Your task to perform on an android device: Open Recorder app and Rename Recording 1 to Rocky
Image 0: 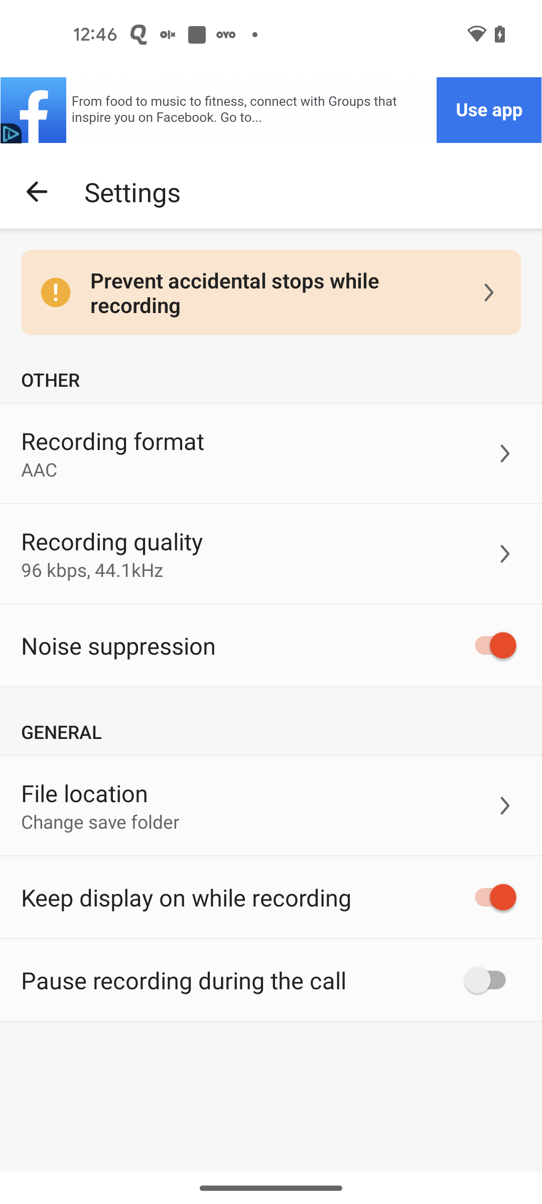
Open Recorder app
Step 0: open app "Recorder"
Image 1: 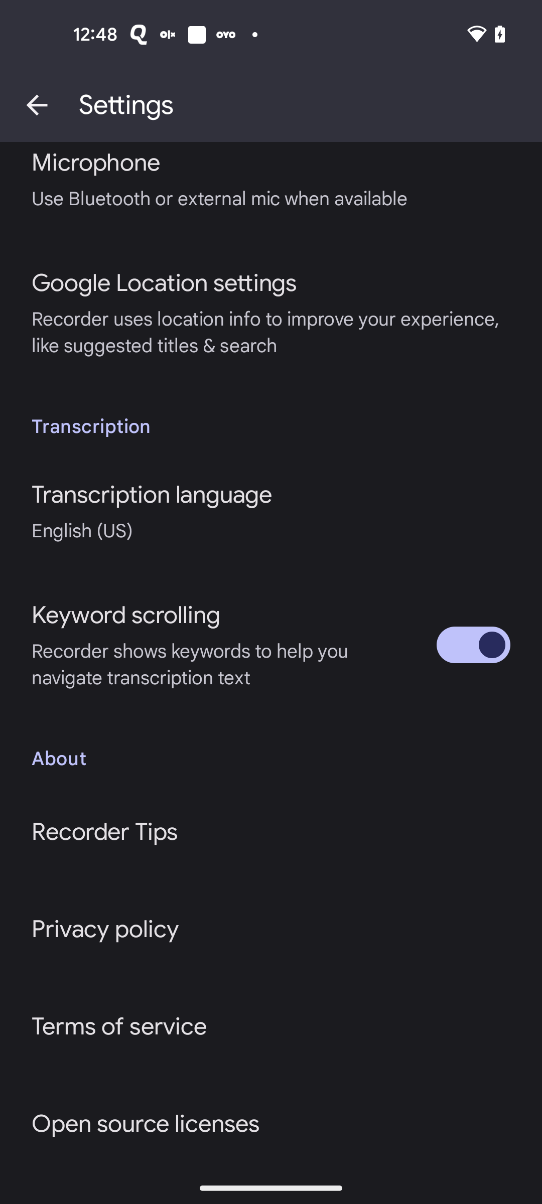
Go back to the previous page
Step 1: press back button
Image 2: 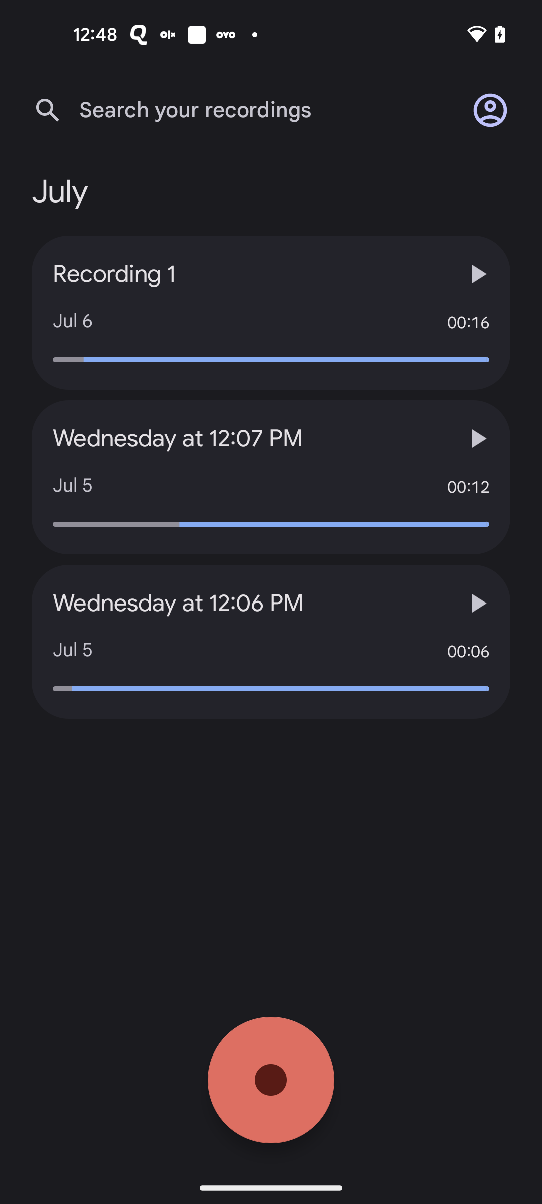
Click on the Recording 1
Step 2: click (249, 273)
Image 3: 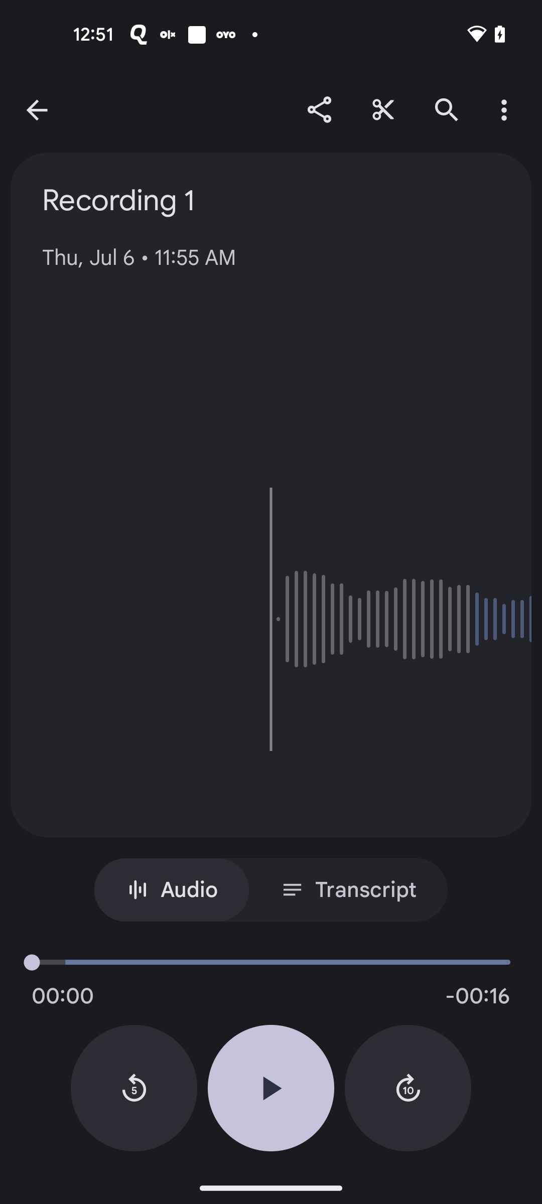
Click on the Three dot icon at the top right corner of the screen
Step 3: click (510, 109)
Image 4: 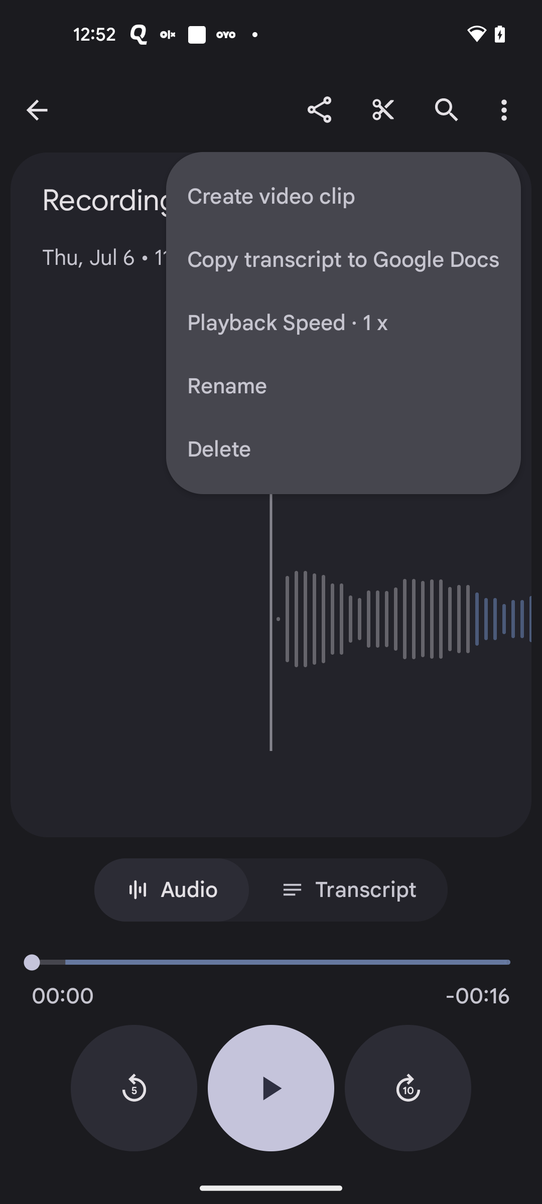
Click on the Rename option
Step 4: click (343, 386)
Image 6: 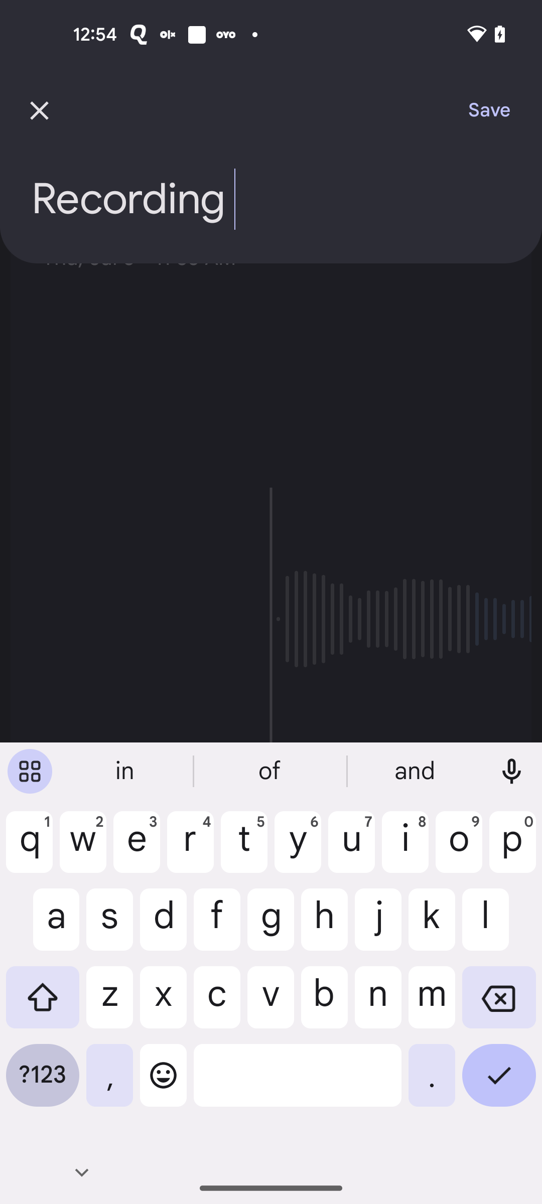
Clear the Title bar
Step 6: click (477, 996)
Image 7: 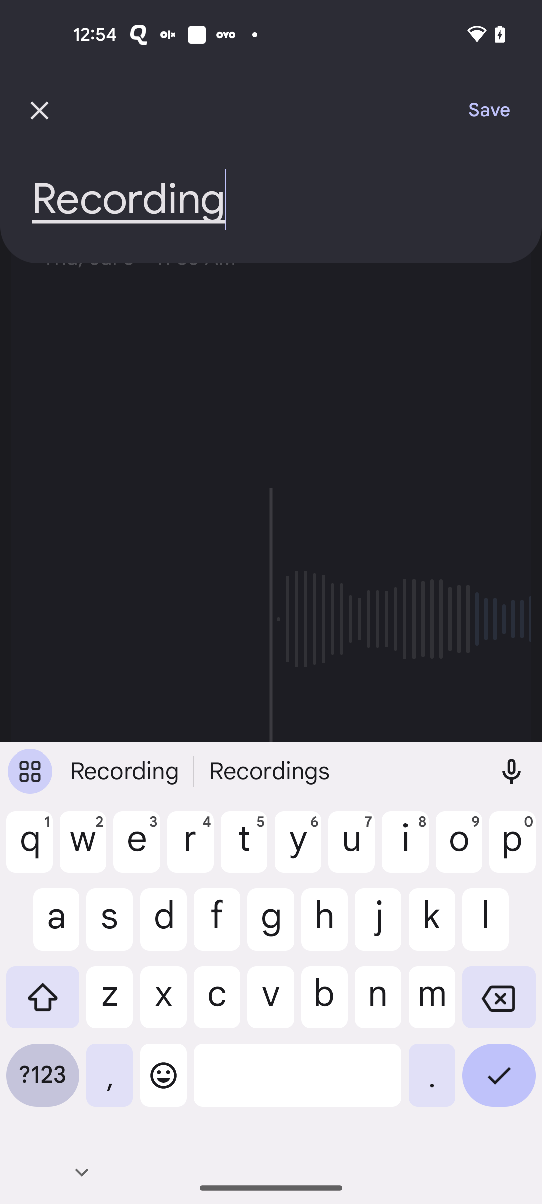
Clear the Title bar
Step 7: click (477, 996)
Image 8: 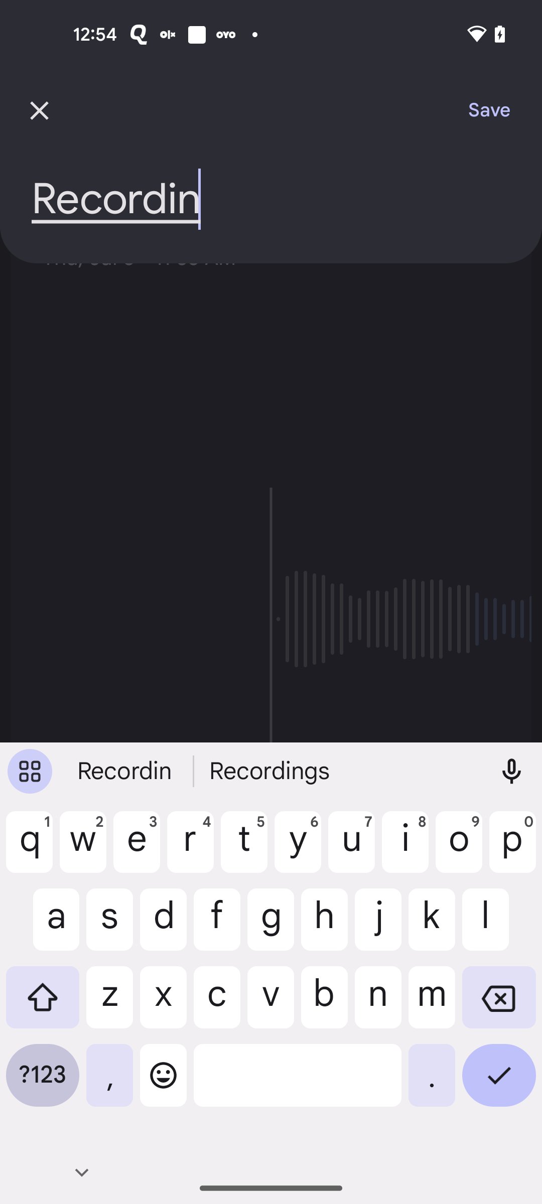
Clear the Title bar
Step 8: click (477, 996)
Image 9: 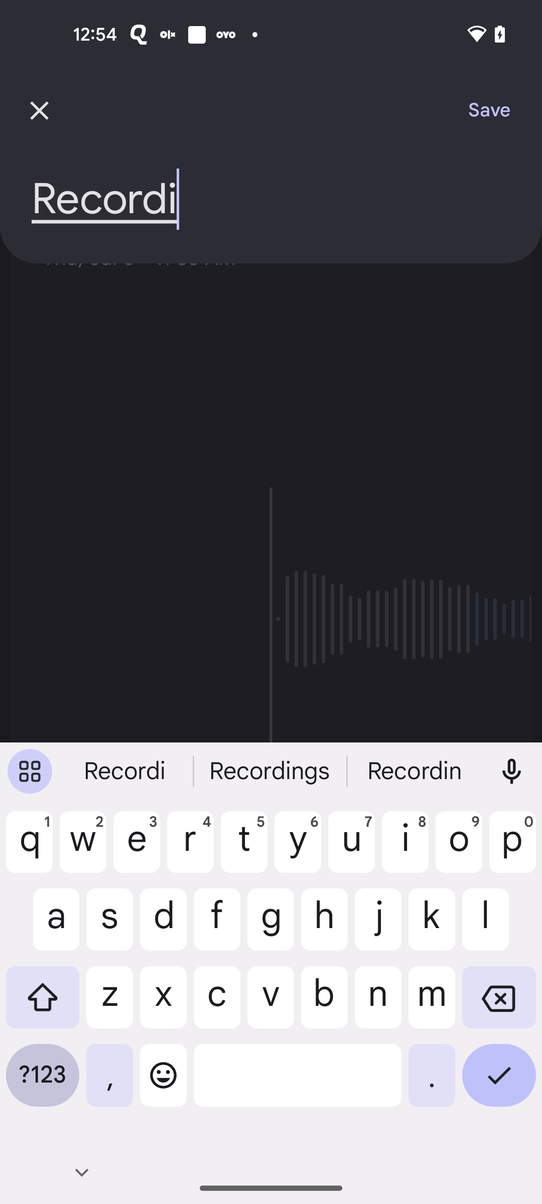
Clear the Title bar
Step 9: click (477, 996)
Image 10: 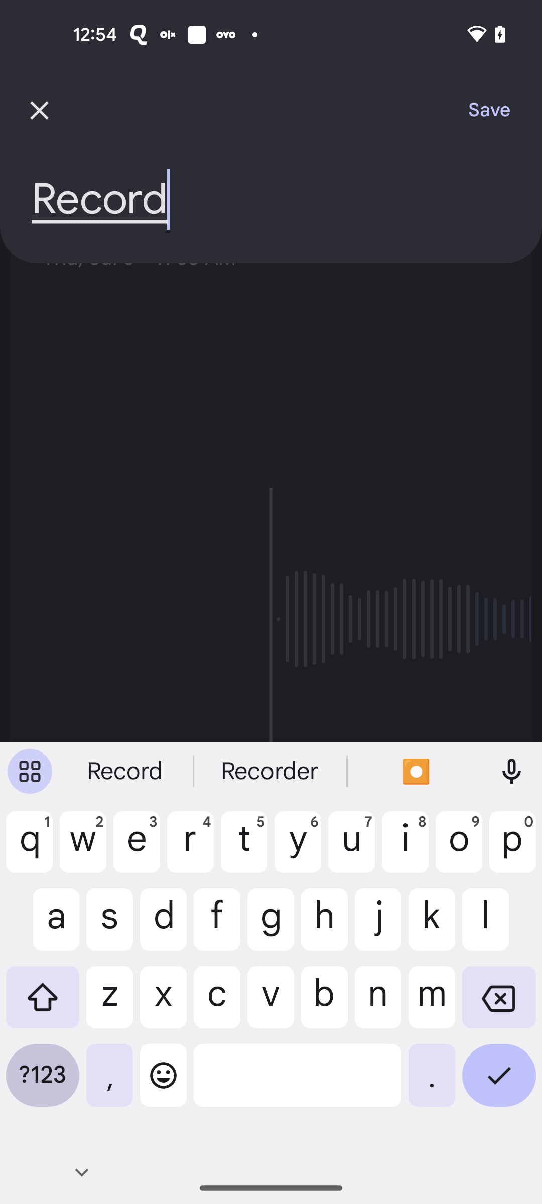
Clear the Title bar
Step 10: click (477, 996)
Image 11: 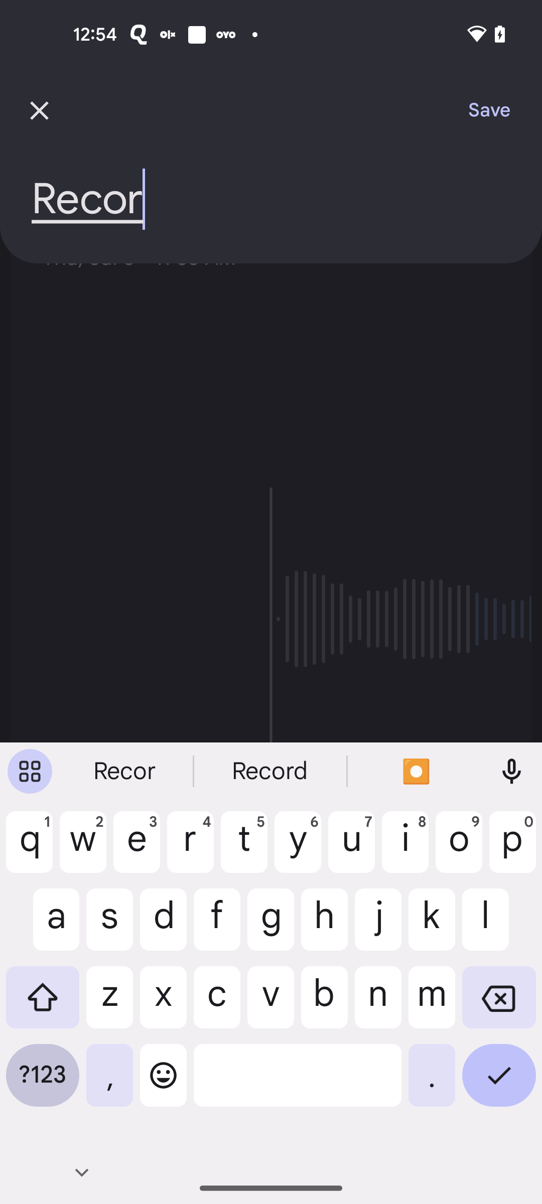
Clear the Title bar
Step 11: click (477, 996)
Image 12: 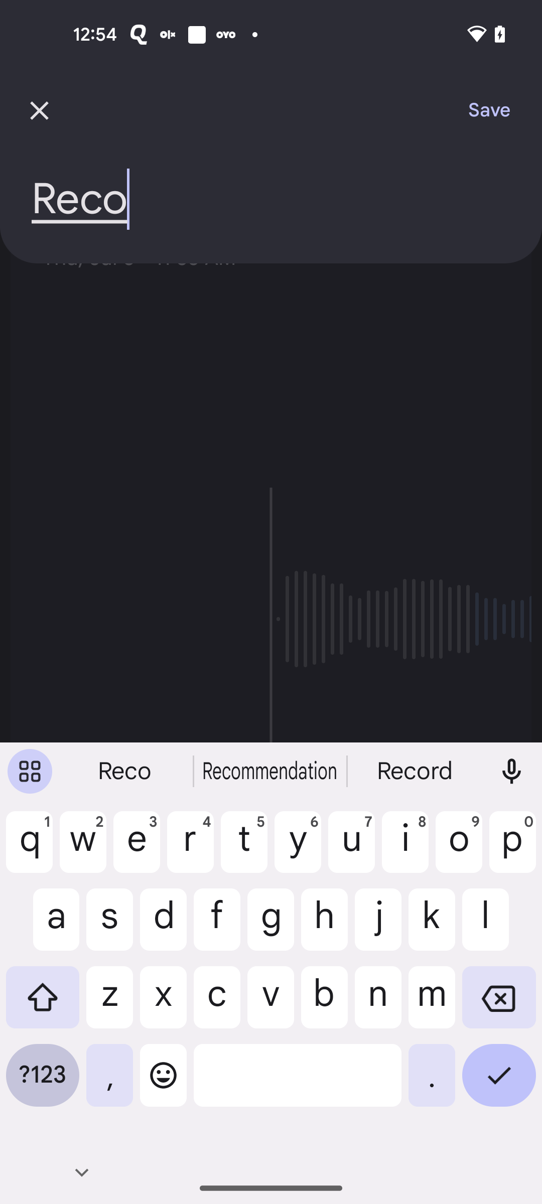
Clear the Title bar
Step 12: click (477, 996)
Image 13: 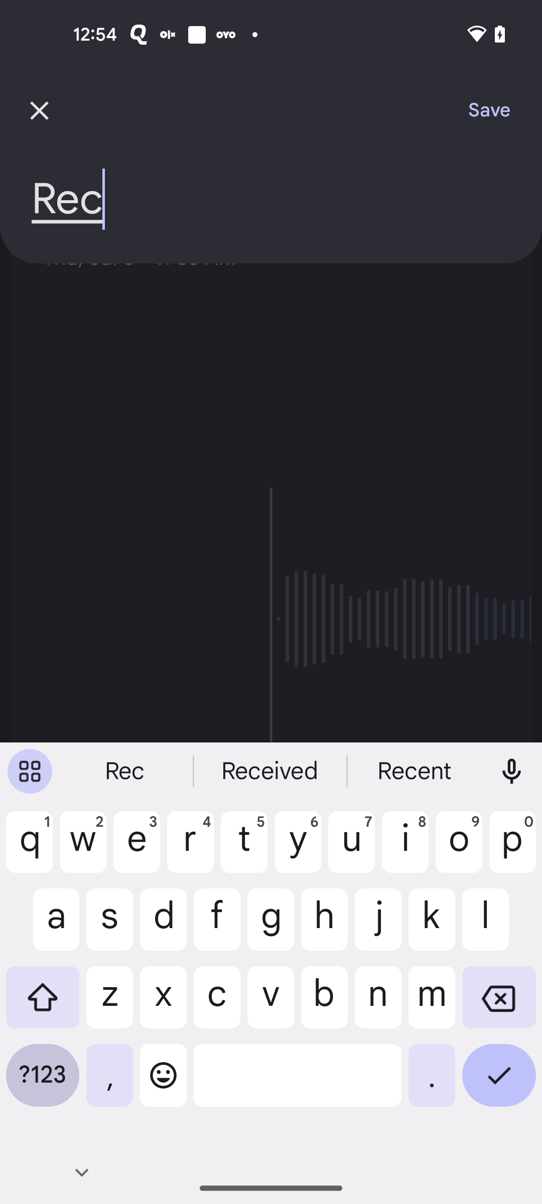
Clear the Title bar
Step 13: click (477, 996)
Image 14: 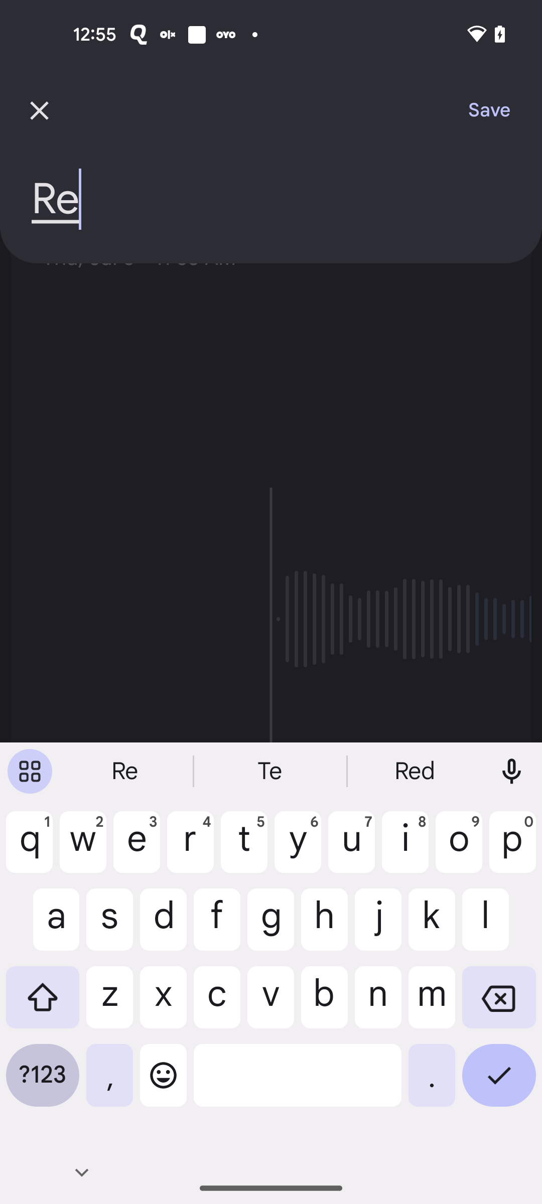
Clear the Title bar
Step 14: click (477, 996)
Image 15: 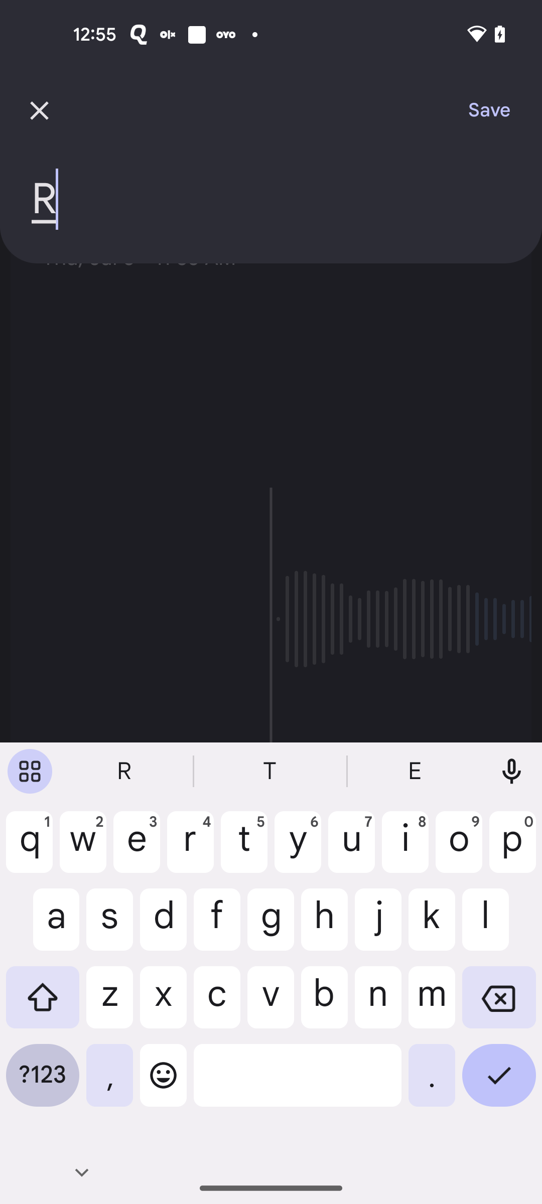
Clear the Title bar
Step 15: click (477, 996)
Image 16: 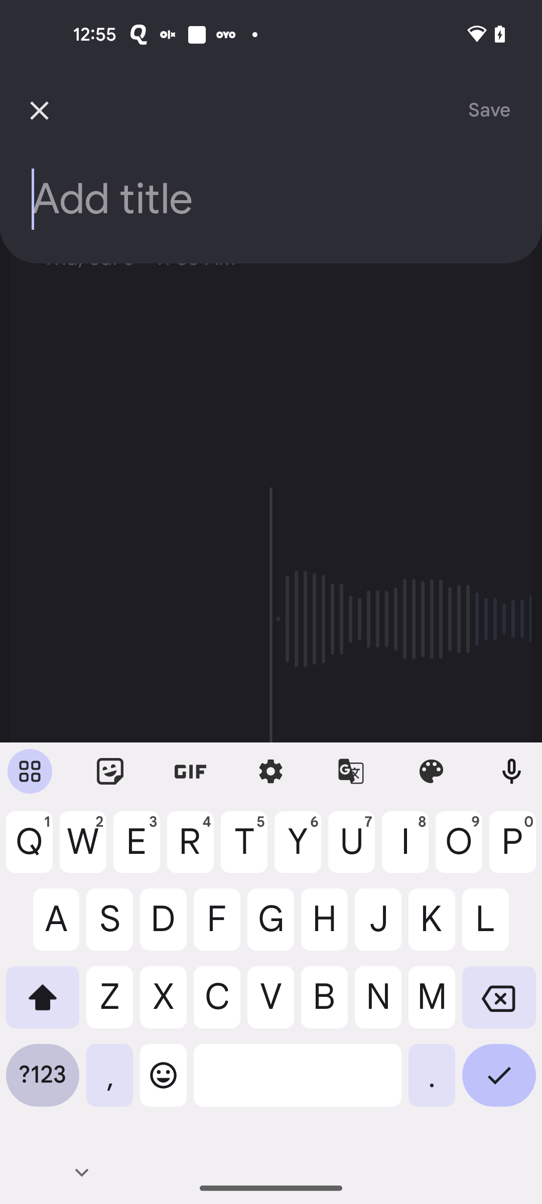
Enter the Title as Rocky
Step 16: type "Rocky"
Image 17: 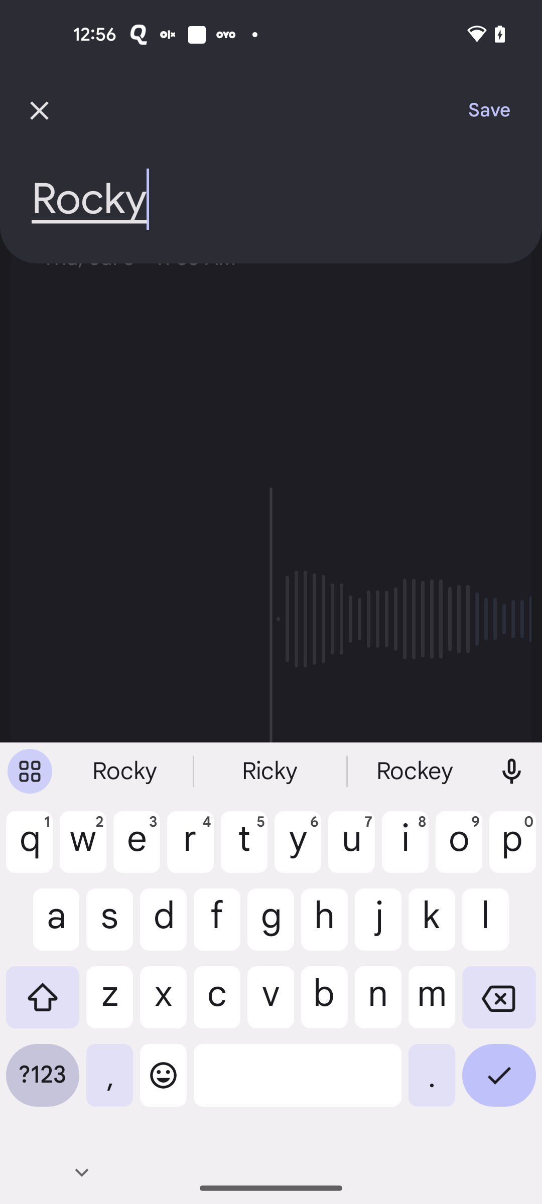
Click on the Save button at the top right corner of the screen
Step 17: click (478, 110)